Your task to perform on an android device: Open the Red Cross emergency app and select the heart attack emergency service.
Image 0: 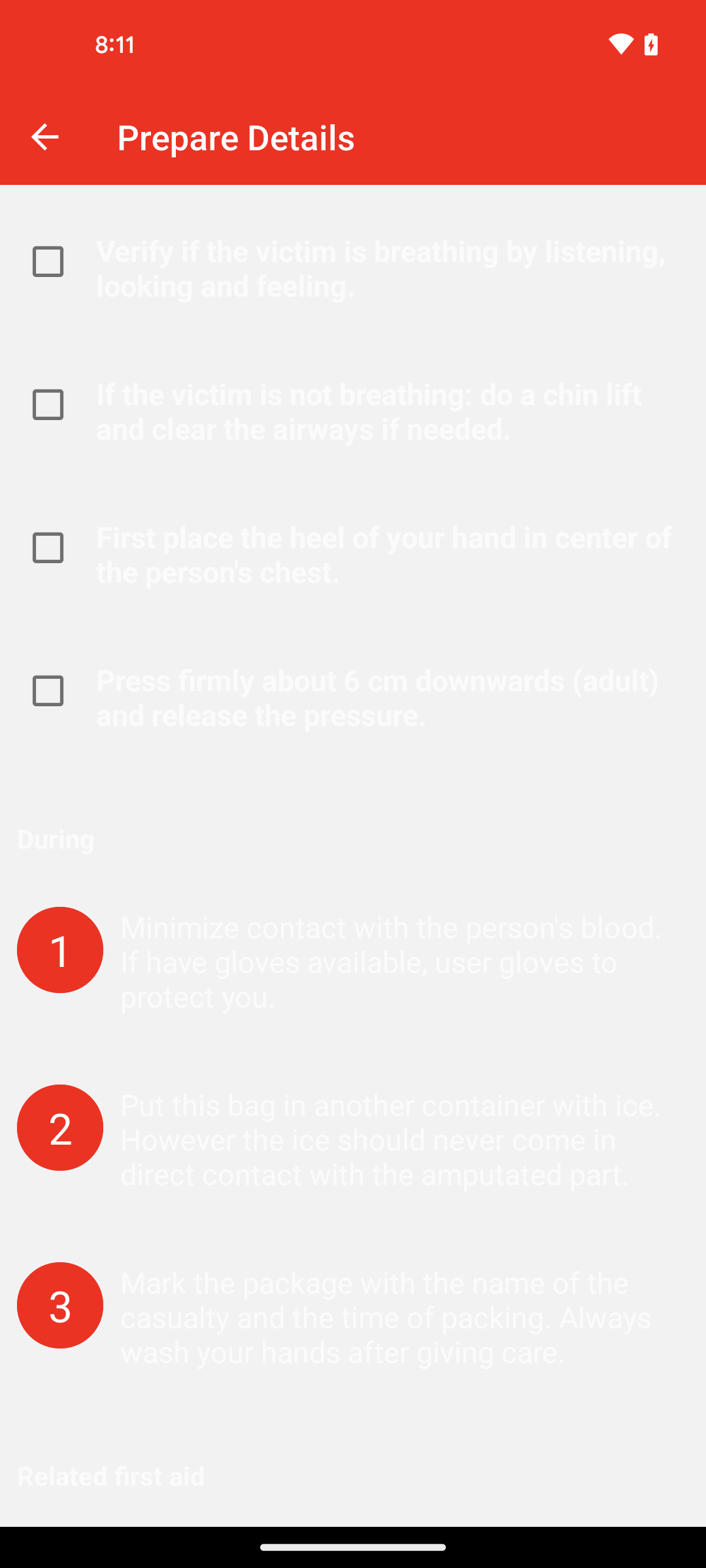
Go back to the previous page
Step 0: press back button
Image 1: 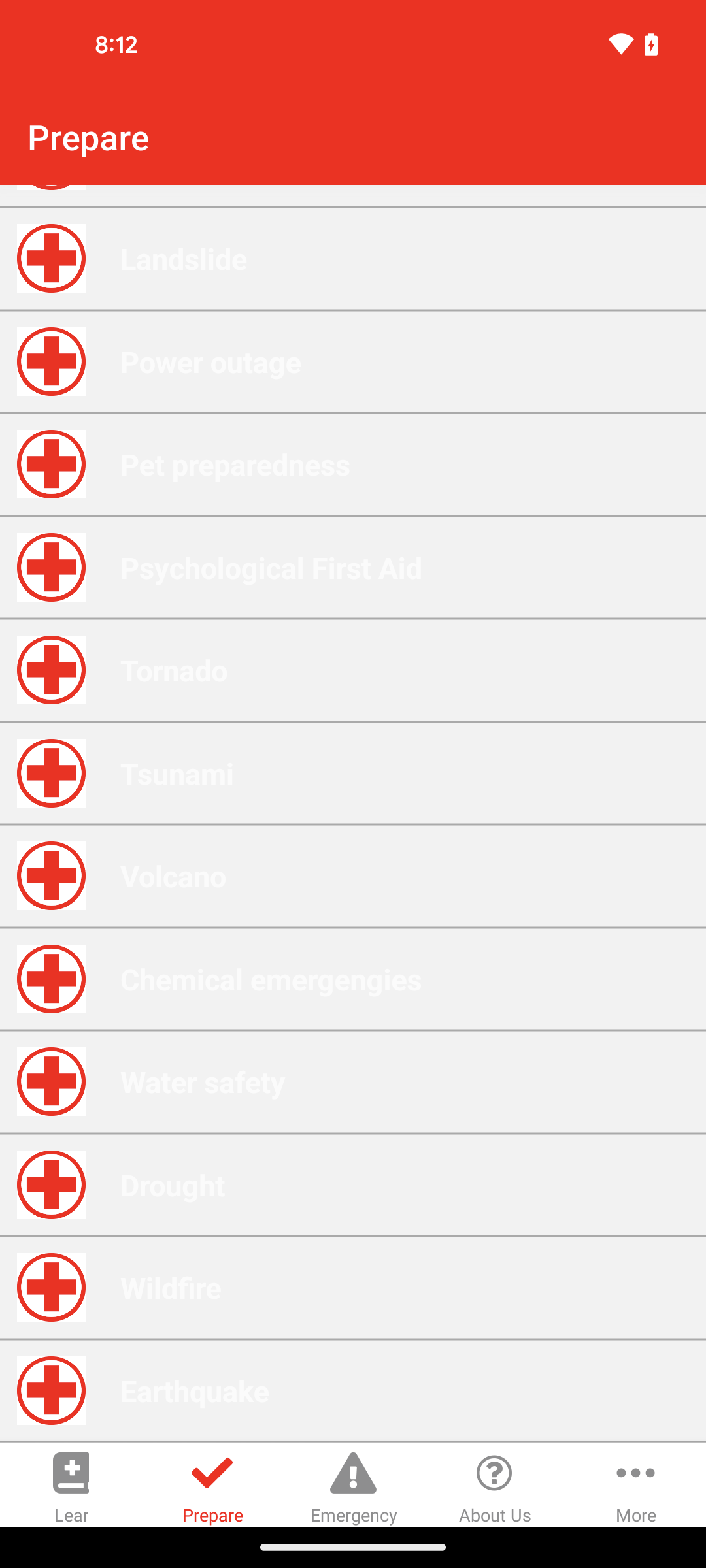
Tap on the emergency option
Step 1: click (353, 1472)
Image 2: 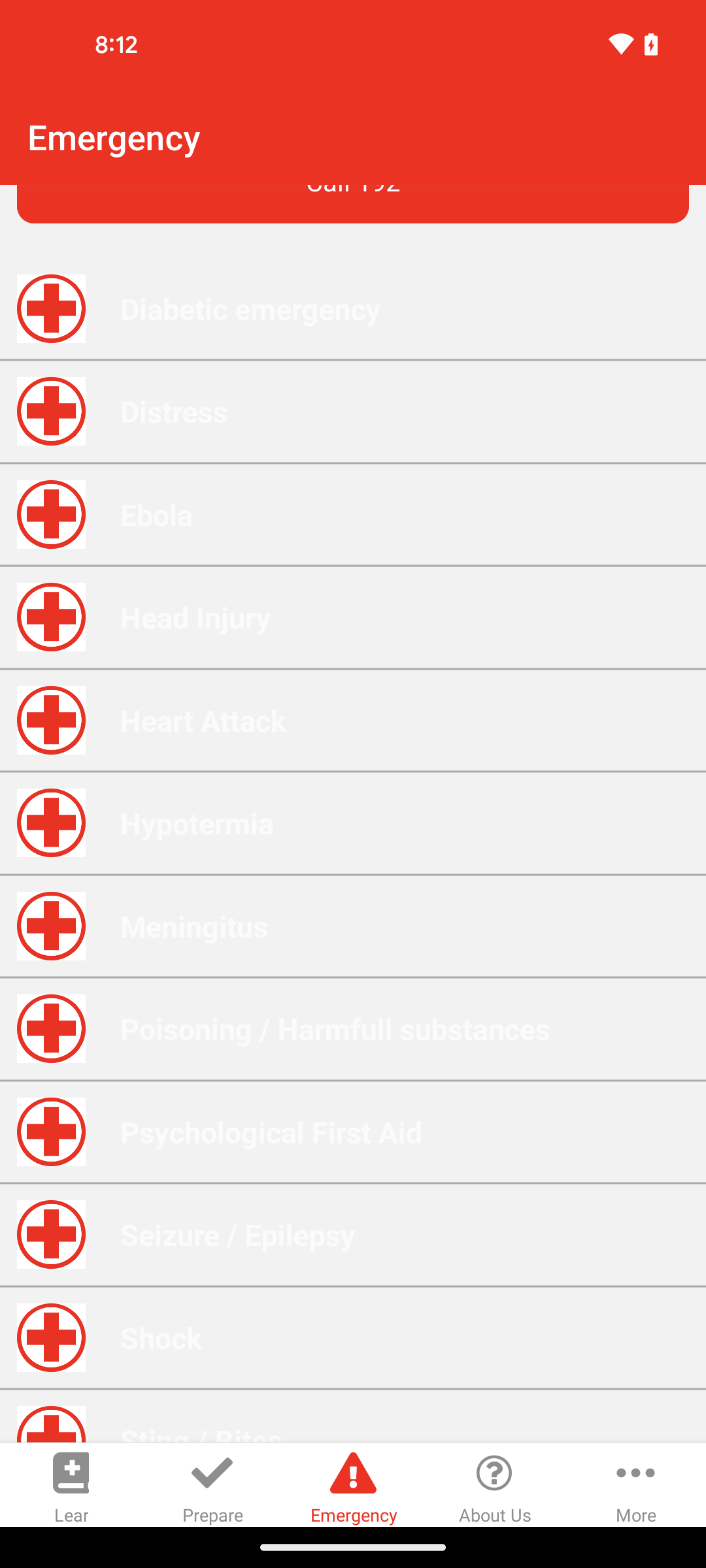
Select the heart attack services
Step 2: click (353, 721)